Your task to perform on an android device: create a shortcut for the file name backup-reminder-made easy to my drive 
Image 0: 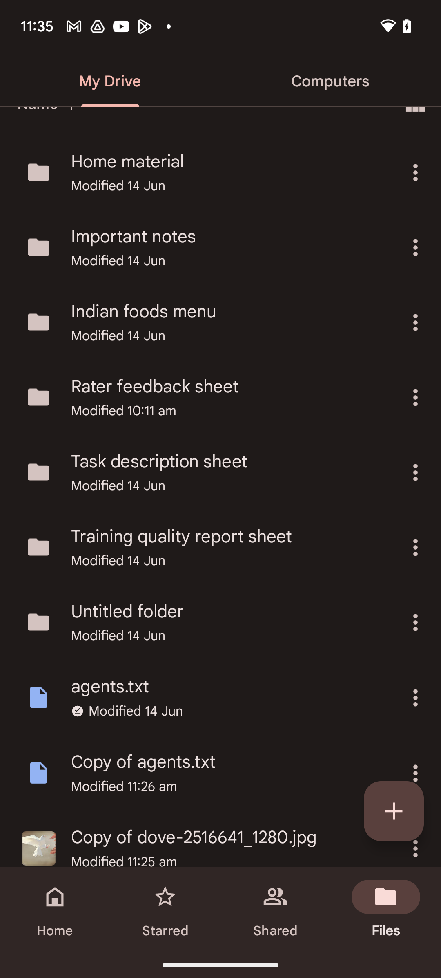
go to the home icon at the bottom left corner of the screen 
Step 0: click (55, 910)
Image 1: 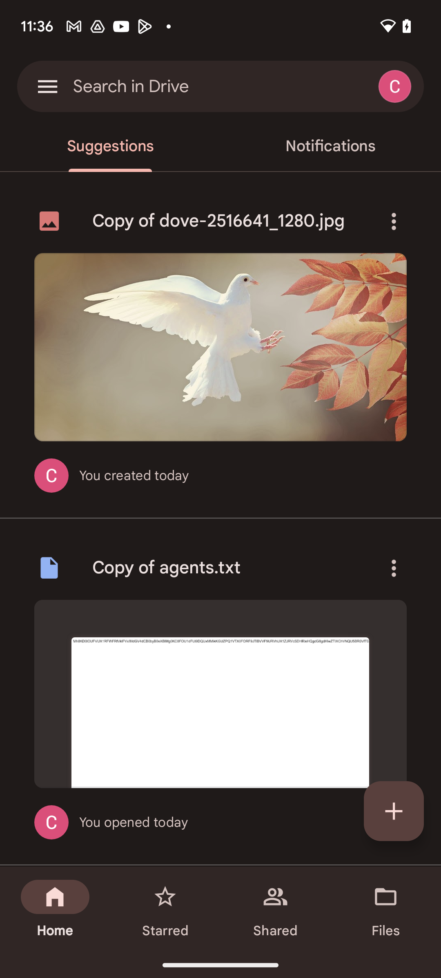
swipe up to view the backup reminder made easy file 
Step 1: scroll down
Image 3: 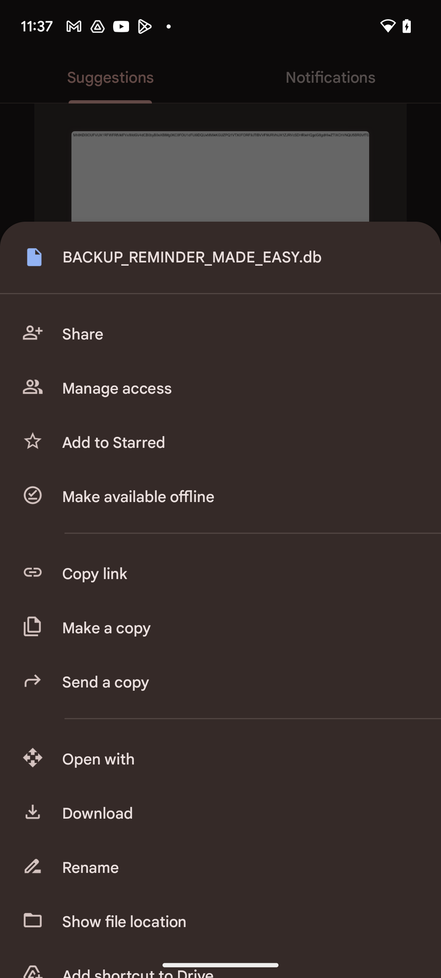
swipe up to view the more option
Step 3: scroll down
Image 4: 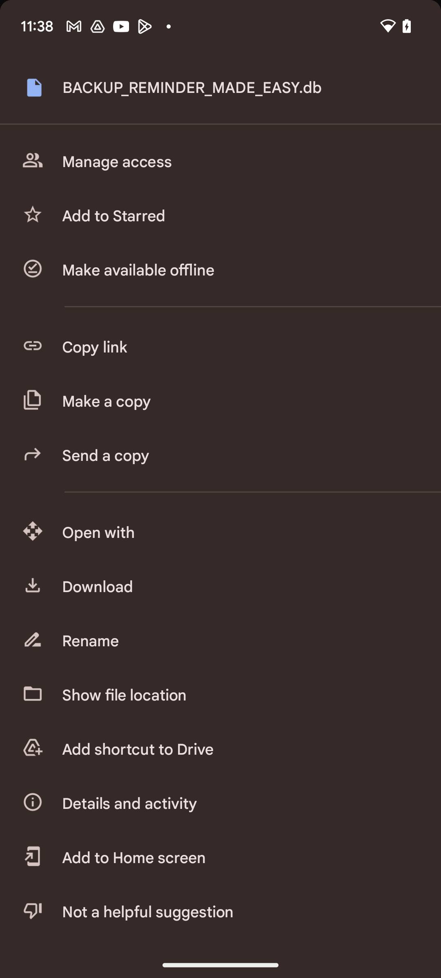
click on the add to shortcut drive button 
Step 4: click (238, 749)
Image 5: 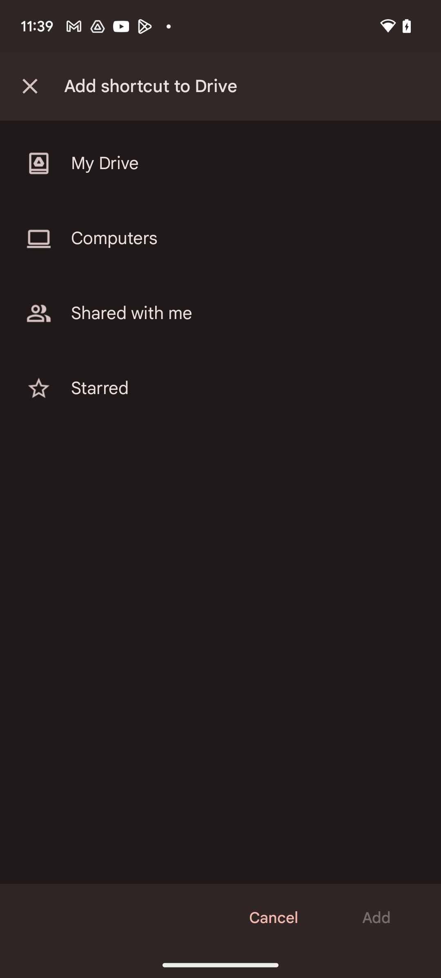
click on the my drive icon
Step 5: click (230, 163)